Your task to perform on an android device: I am planning to prepare my lunch today, so I would like to search for Mediterranean food recipes in the Vimeo app.
Image 0: 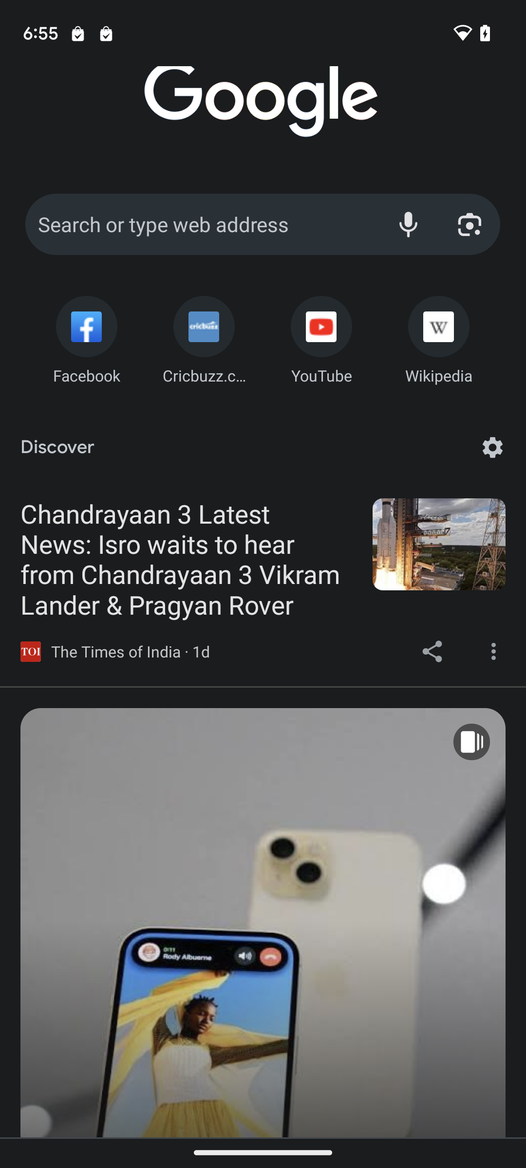
open the vimeo app
Step 0: open app "Vimeo"
Image 1: 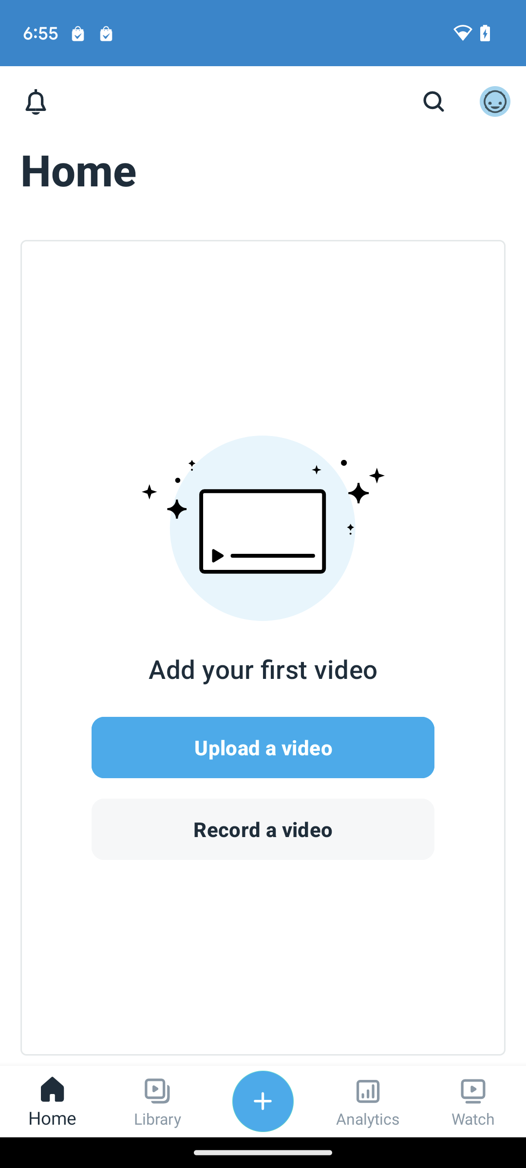
click on the search icon on the screen.
Step 1: click (433, 102)
Image 2: 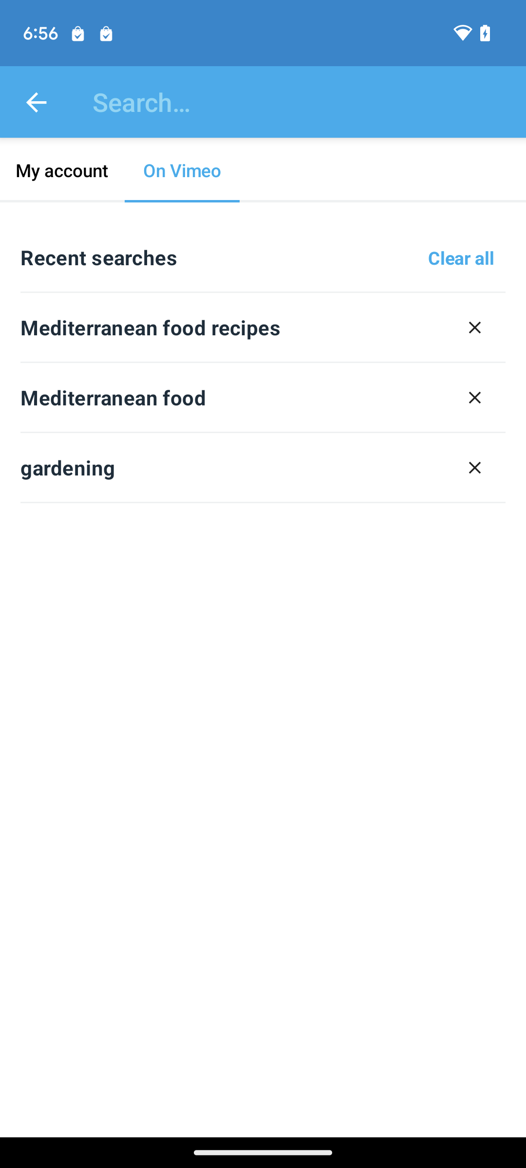
click on the search bar
Step 2: click (306, 102)
Image 3: 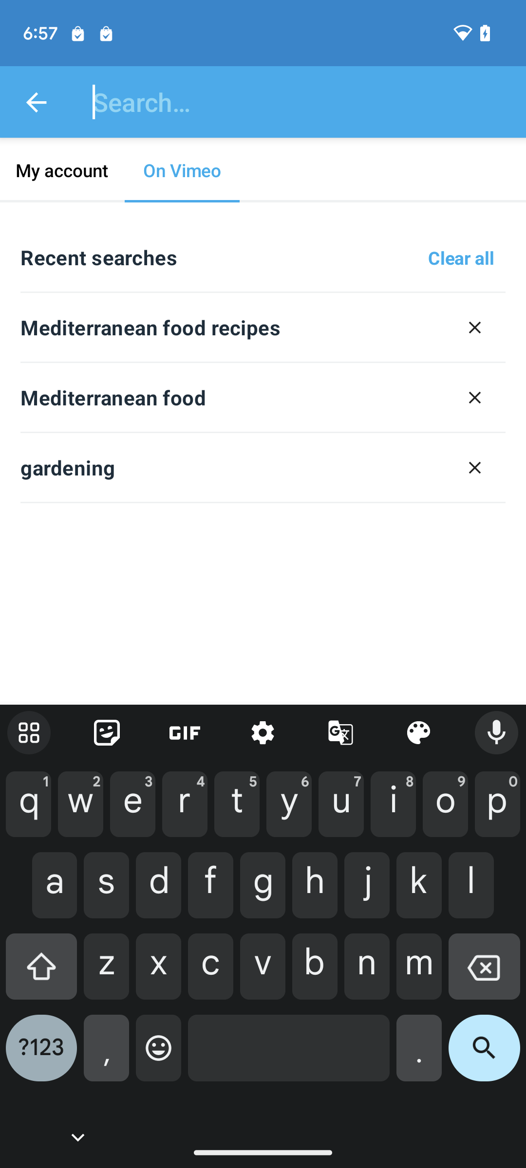
search for Mediterranean food recipies
Step 3: type "Mediterranean food recipies"
Image 5: 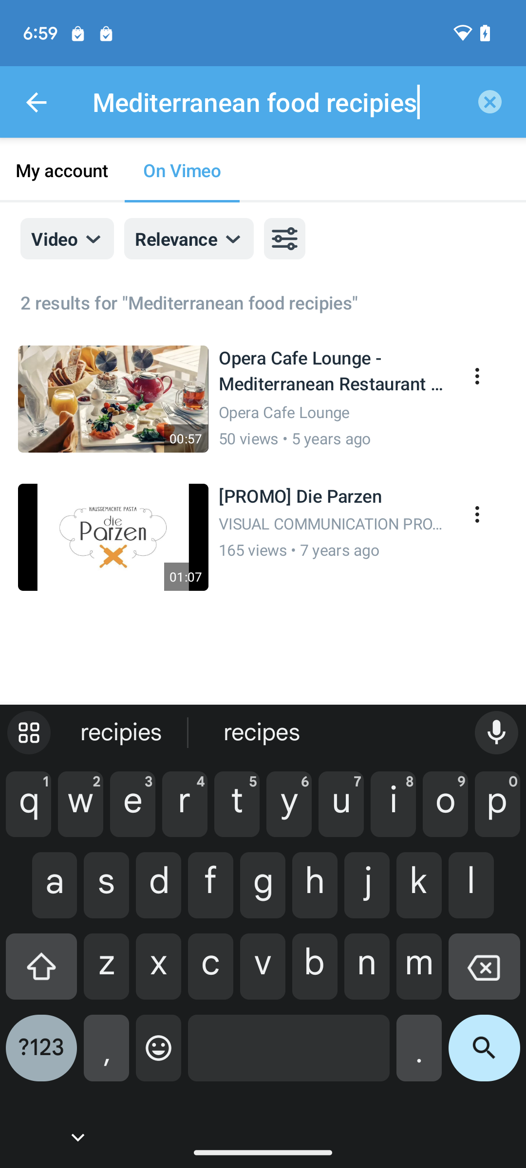
click on the search icon
Step 5: click (484, 1056)